Your task to perform on an android device: I should erase the Destination reminder from the reminder app since I no longer need it.
Image 0: 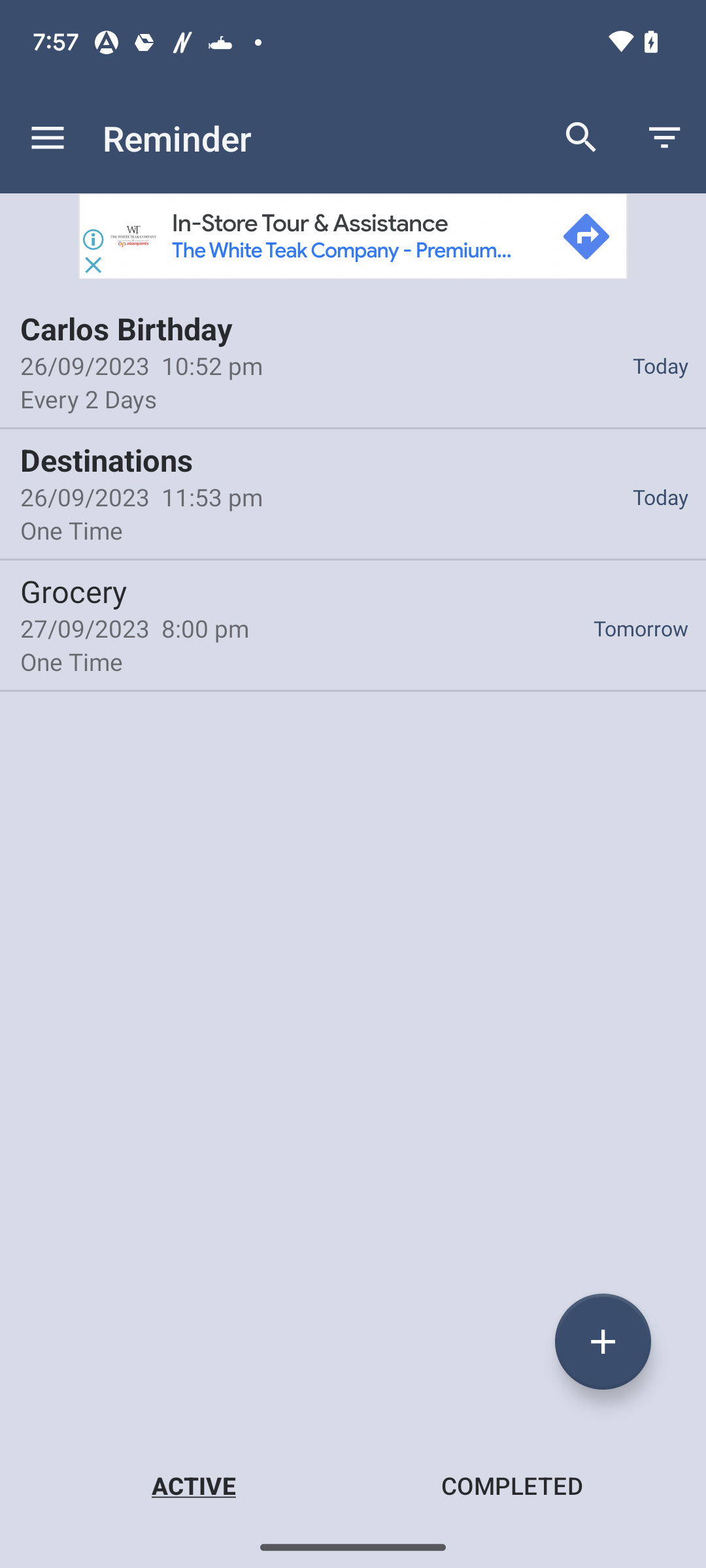
click on the Destination reminder
Step 0: click (135, 497)
Image 1: 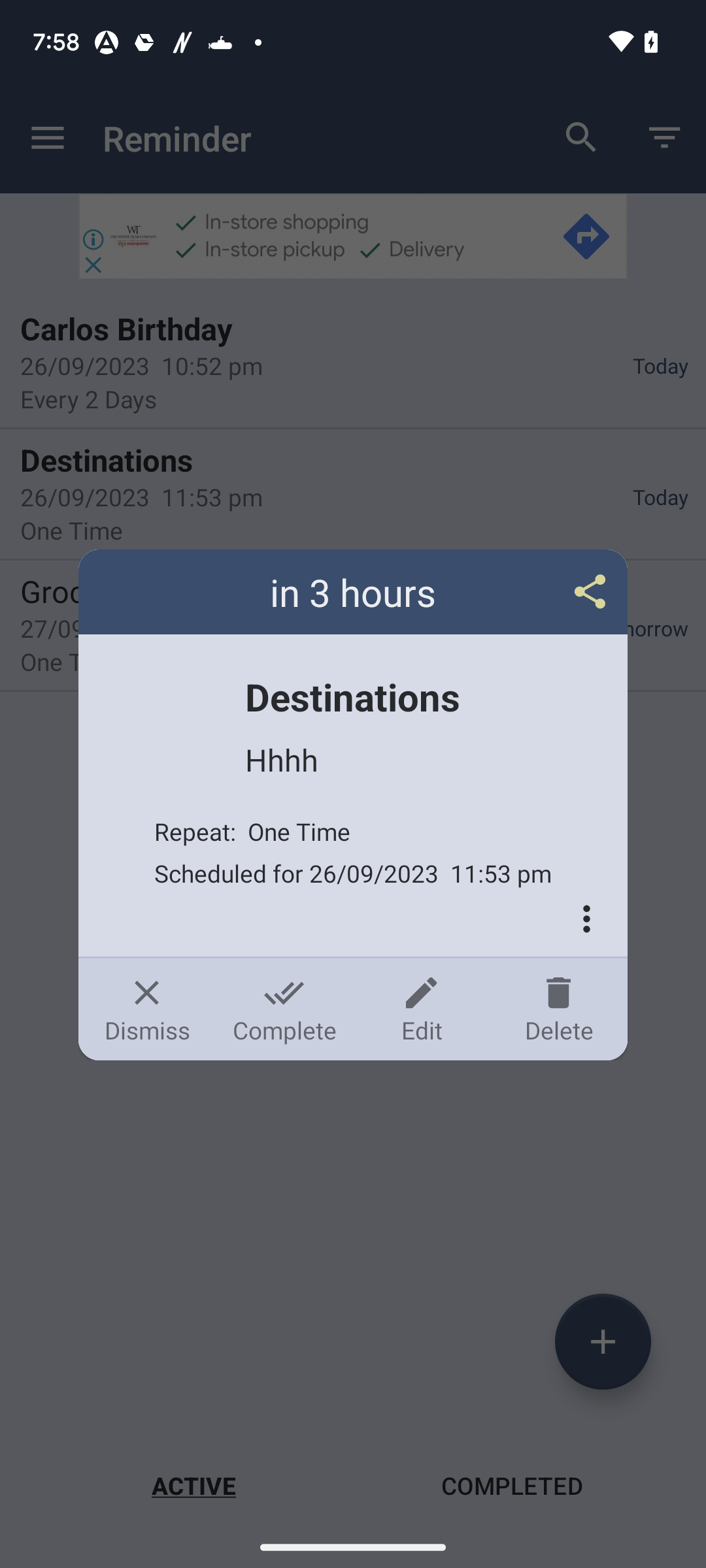
Click on the Delete option
Step 1: click (558, 1009)
Image 2: 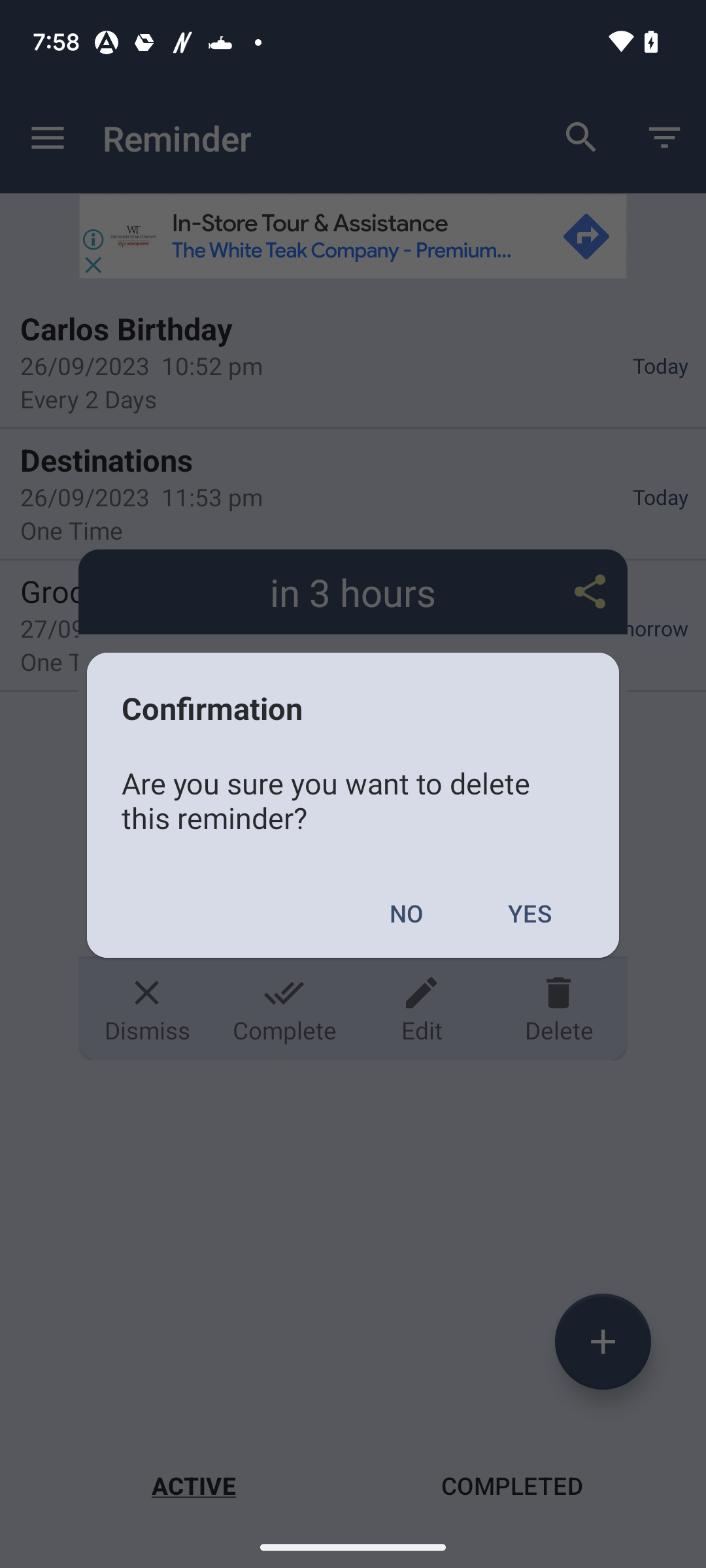
click on the Yes option
Step 2: click (529, 913)